Your task to perform on an android device: I will view the weather map for the Knoxville location on the Wunderground app to keep myself updated.
Image 1: 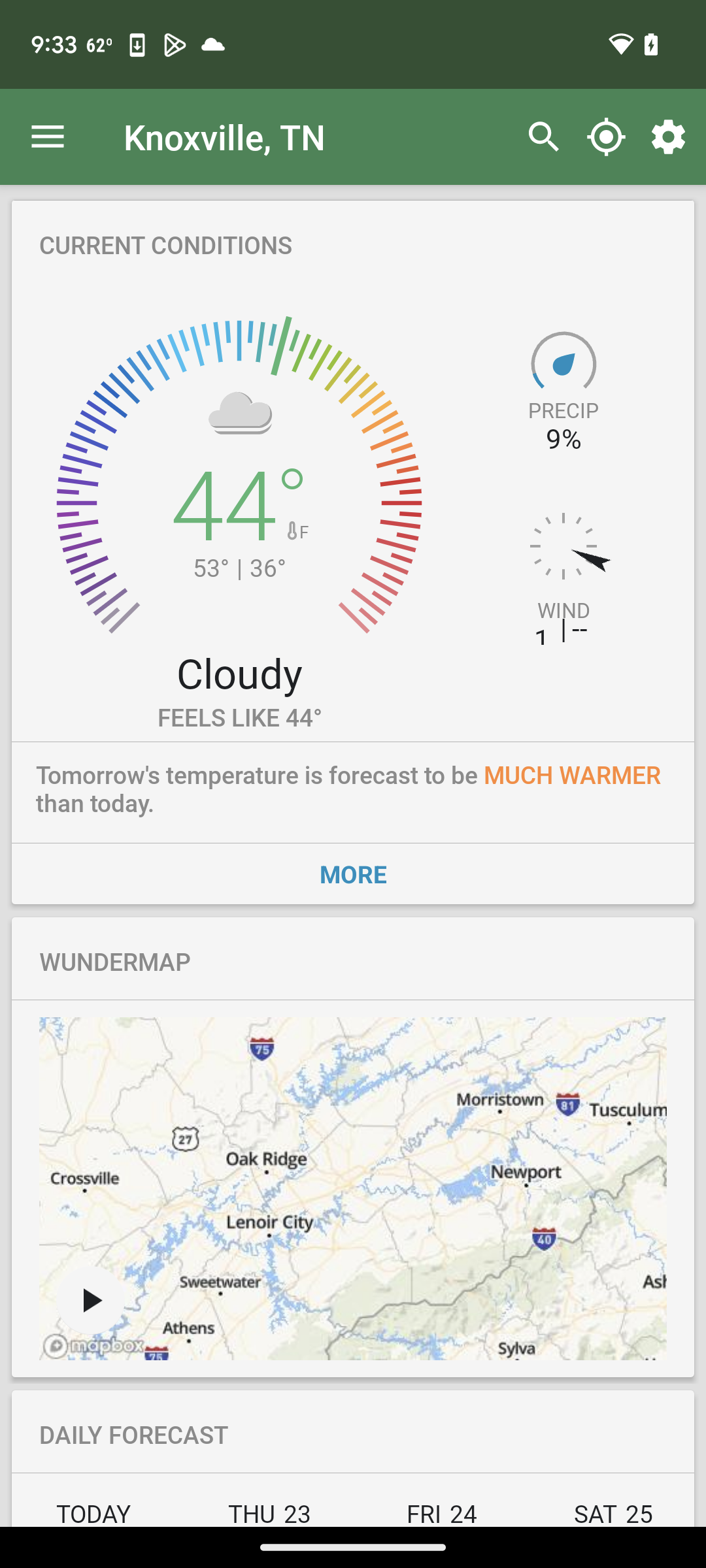
Click on the map to view the map
Step 1: click (352, 1188)
Image 2: 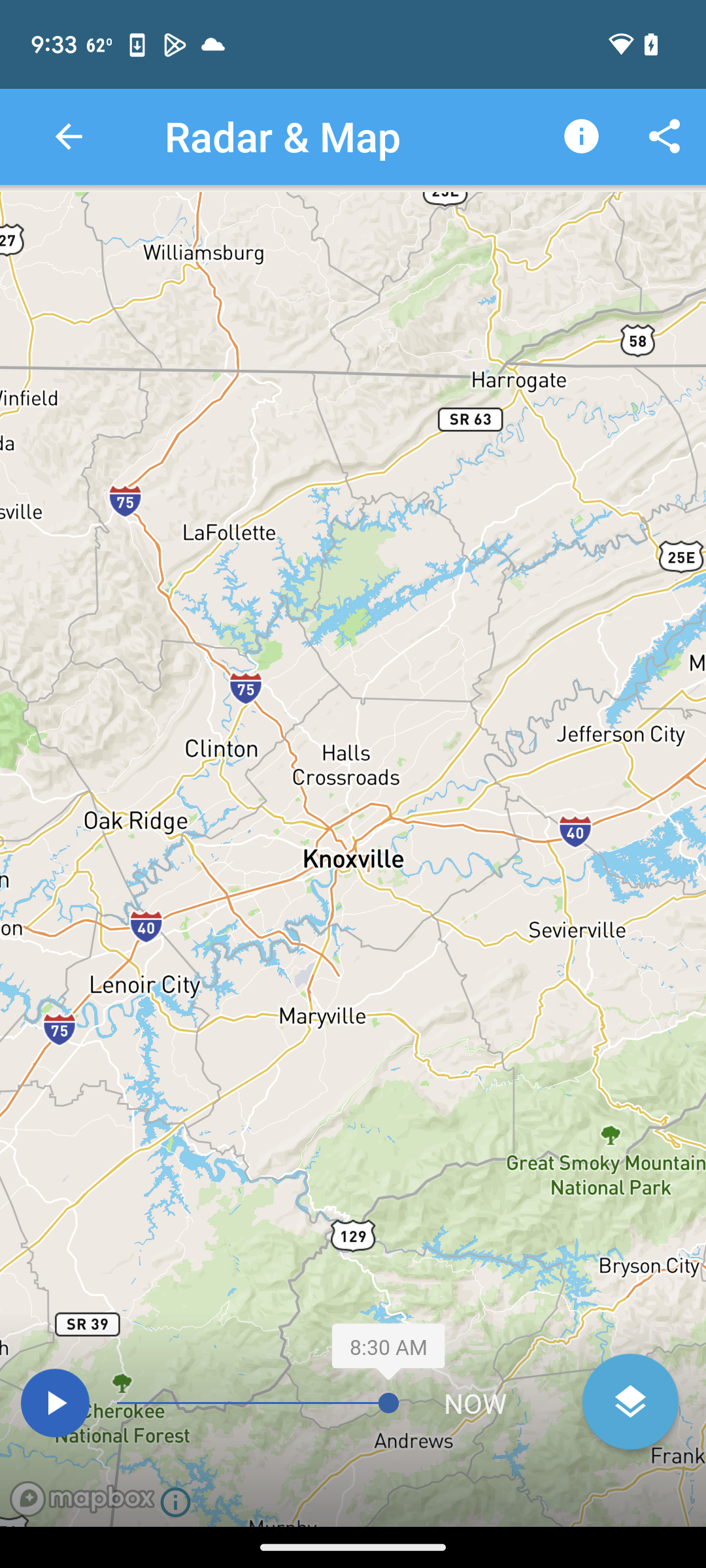
Click on the map to view the map
Step 2: wait